Your task to perform on an android device: Open the Quikr app, start a conversation with the seller and send a message as Hi, Can we talk about the deal?
Image 0: 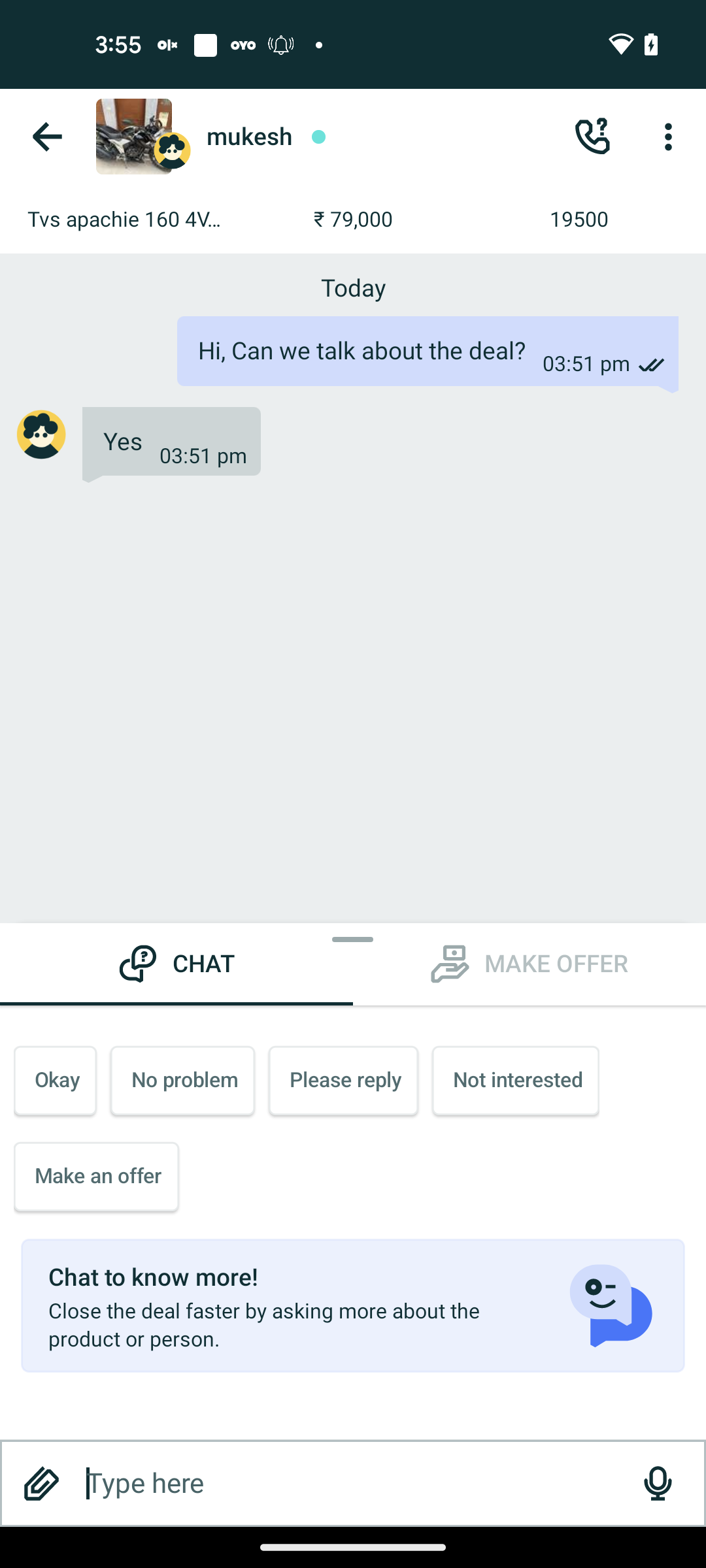
Open Quikr App
Step 0: open app "Quikr"
Image 1: 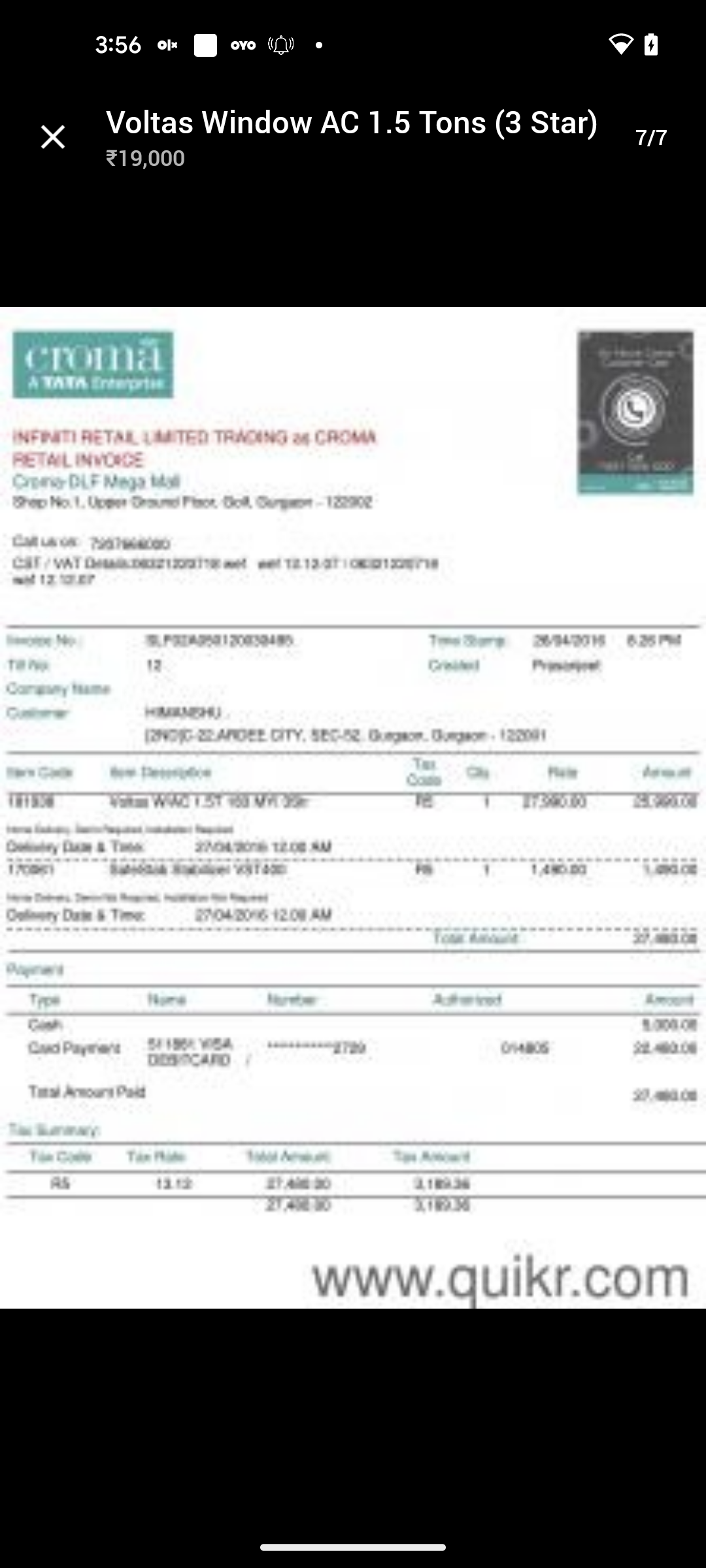
Go back to the previous page
Step 1: press back button
Image 2: 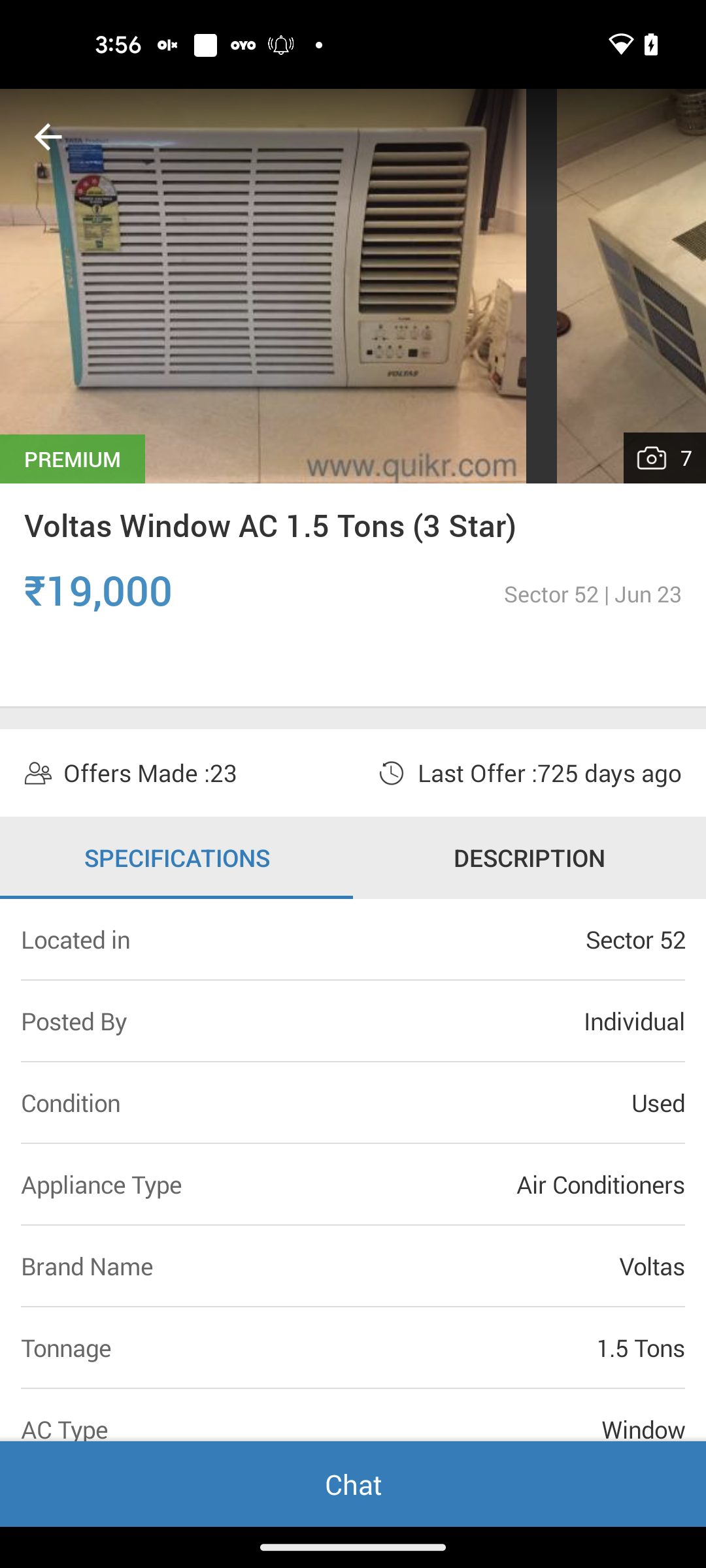
Click on the Chat option
Step 2: click (353, 1484)
Image 3: 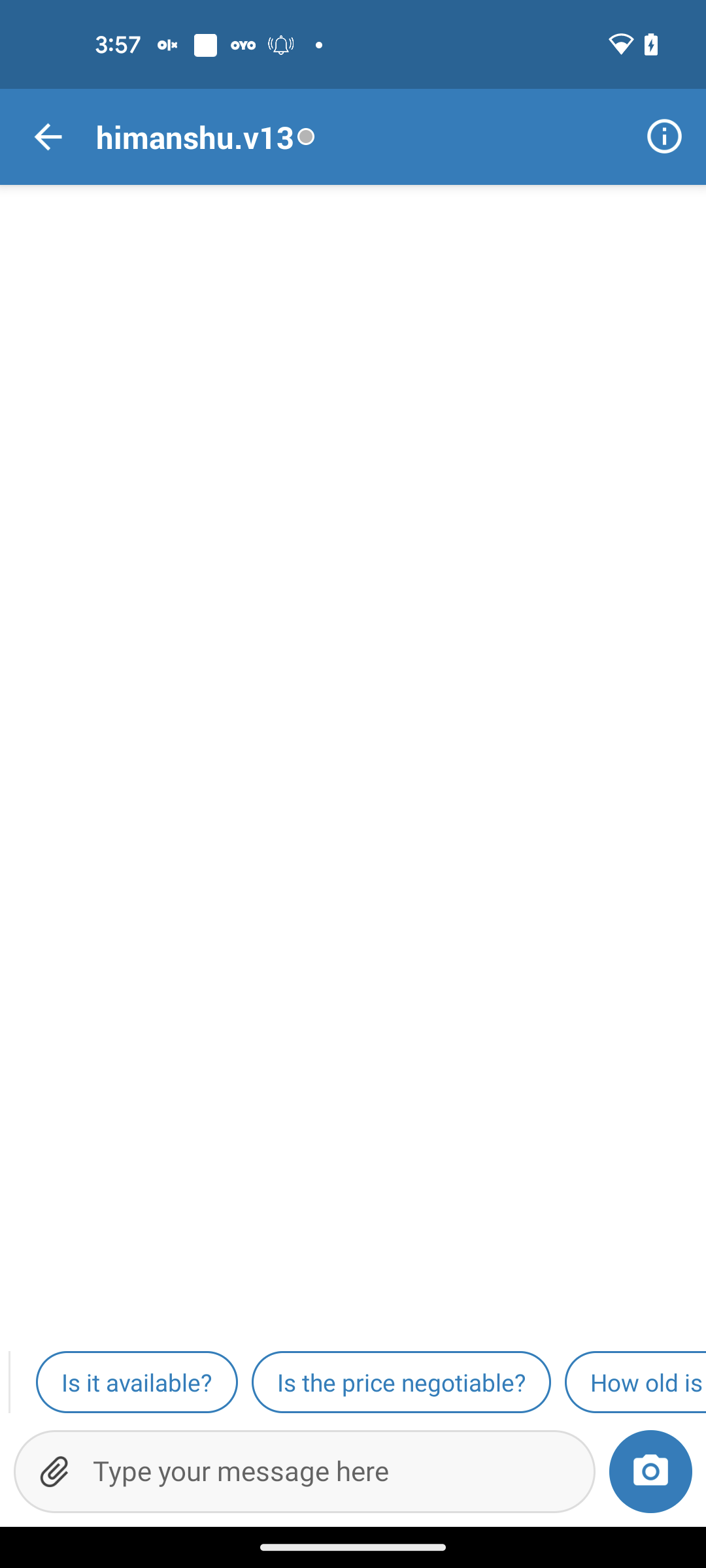
Click on the Text bar
Step 3: click (322, 1471)
Image 4: 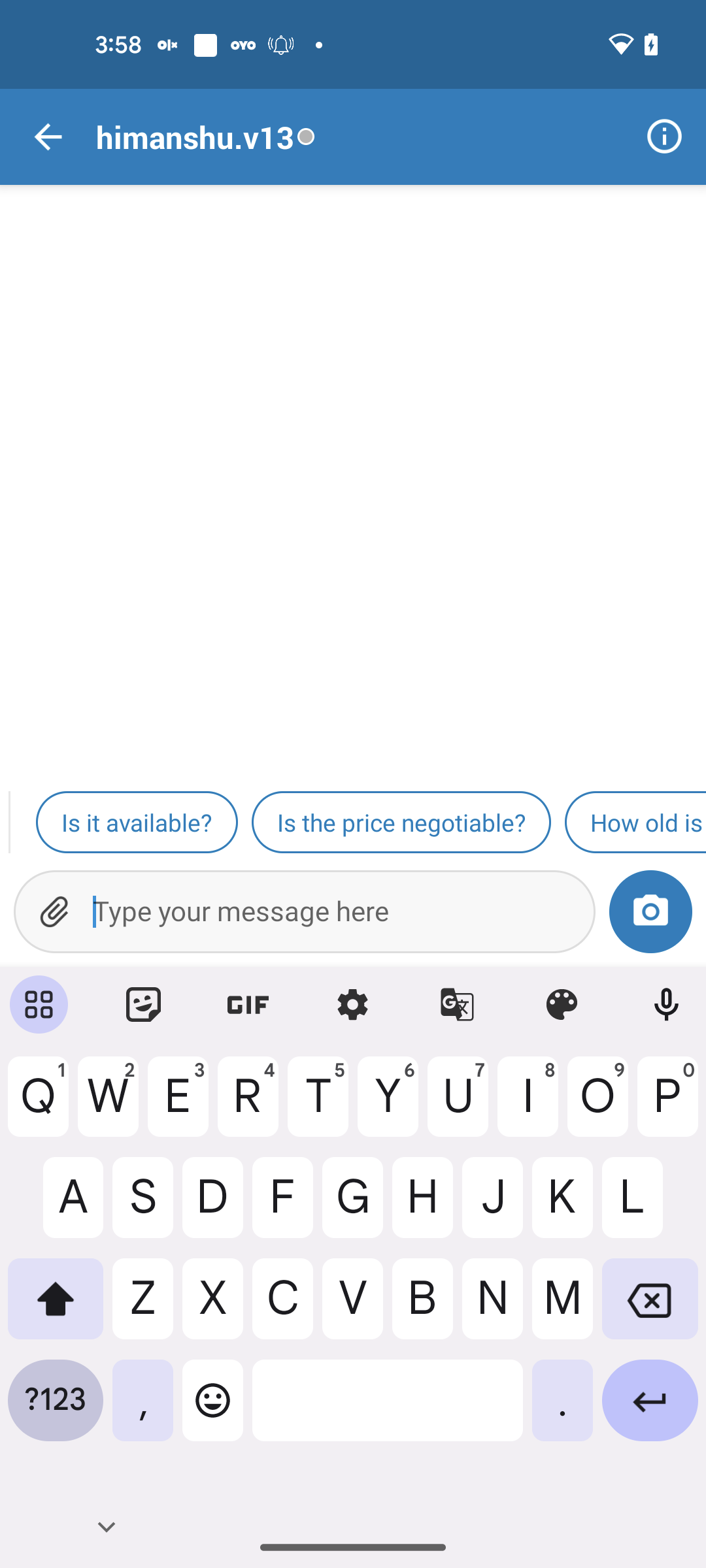
Type a message as Hi, Can we talk about the deal?
Step 4: type "Hi, Can we talk about the deal?"
Image 5: 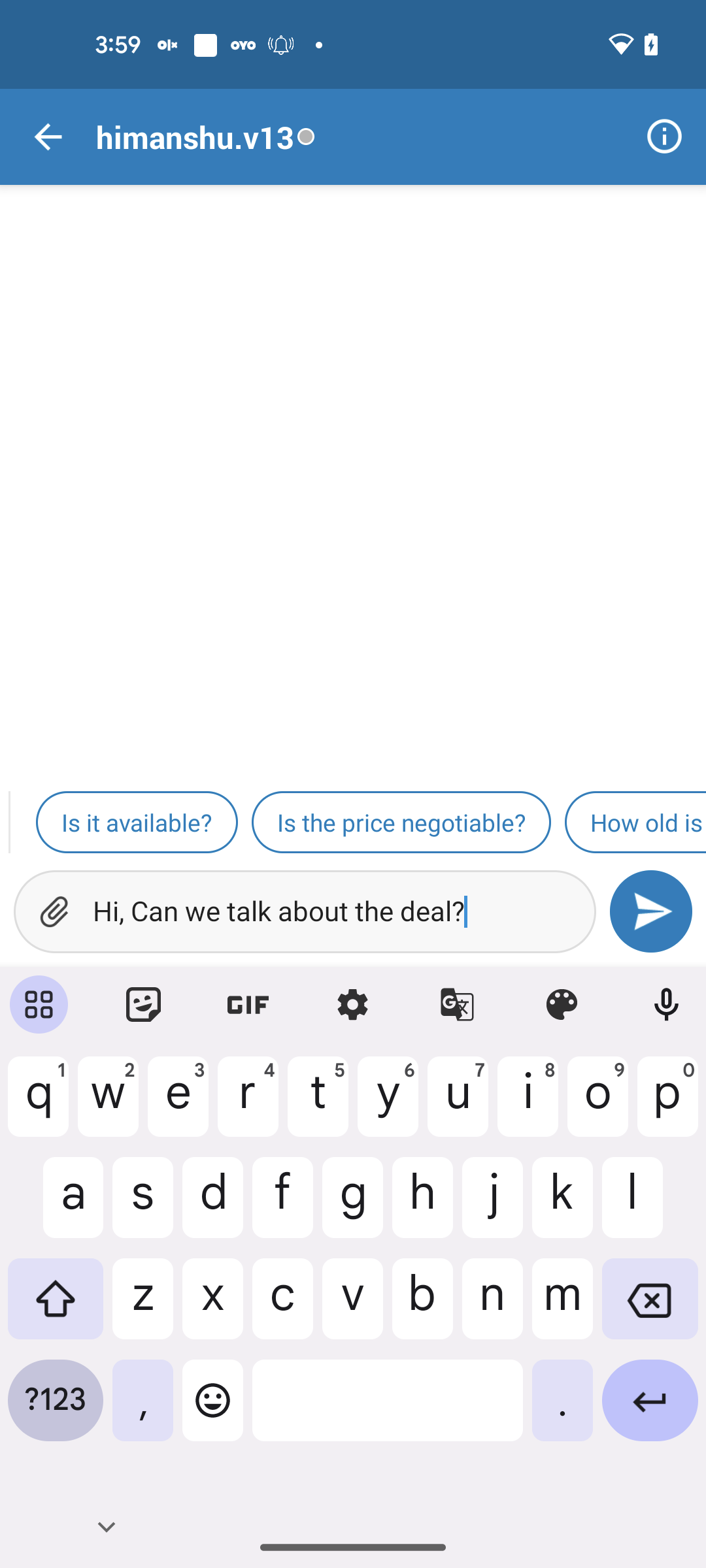
Click on the send icon
Step 5: click (650, 911)